Your task to perform on an android device: In the Triplt app, I need to Find Marroit Honolulu Hotel from Jan. 24, 2024 to Jan. 29, 2024.
Image 0: 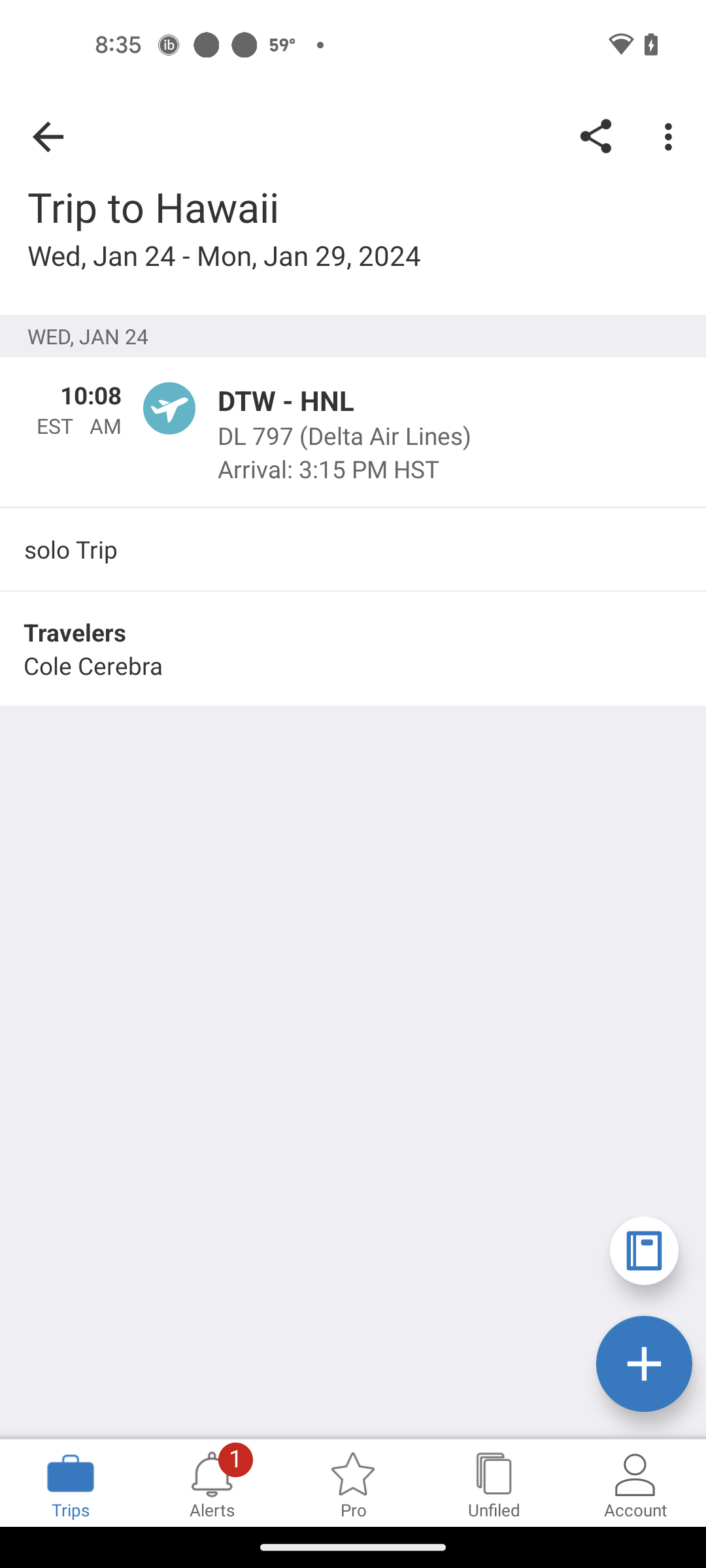
Click on the Plus icon
Step 0: click (644, 1364)
Image 1: 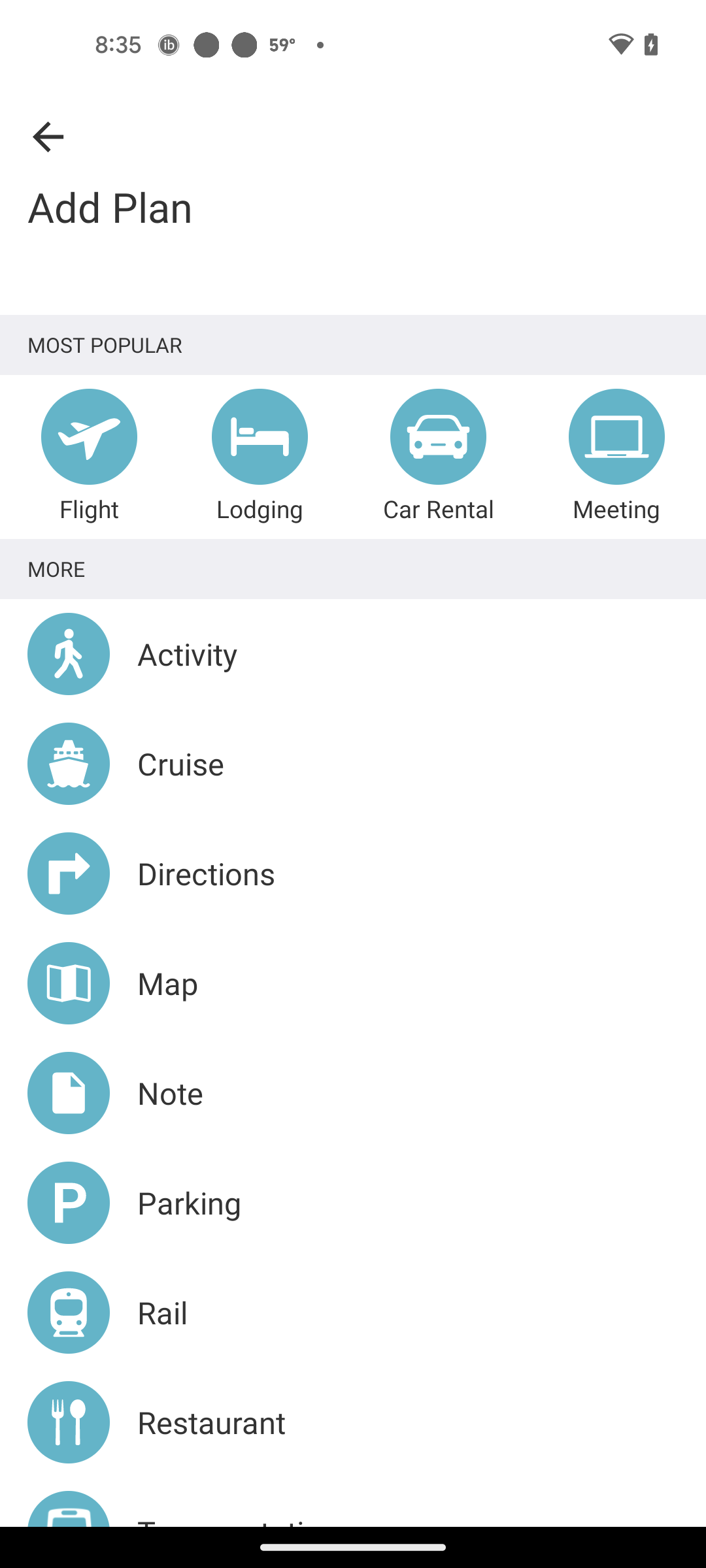
Go to the Lodging section
Step 1: click (235, 414)
Image 2: 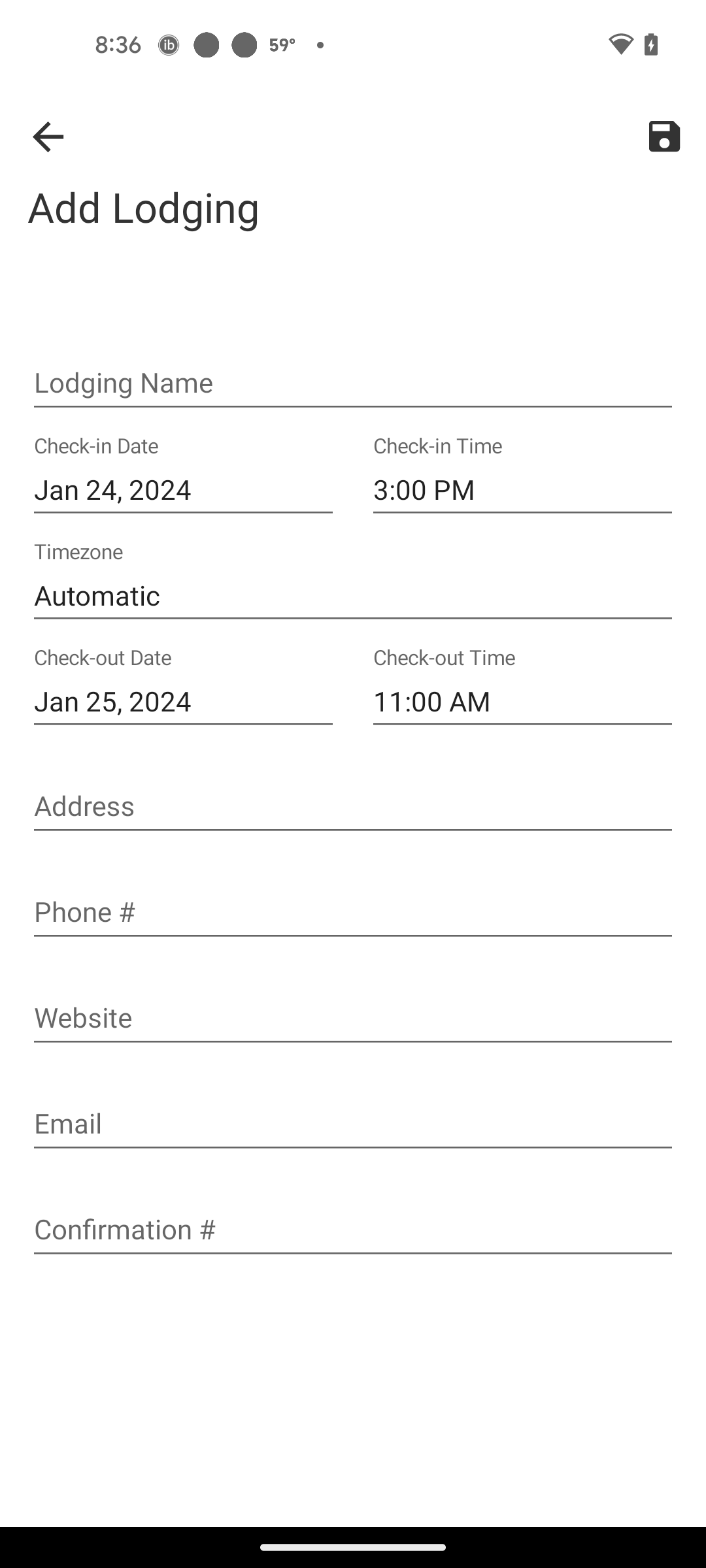
Click on the Lodging Name text bar
Step 2: click (353, 384)
Image 4: 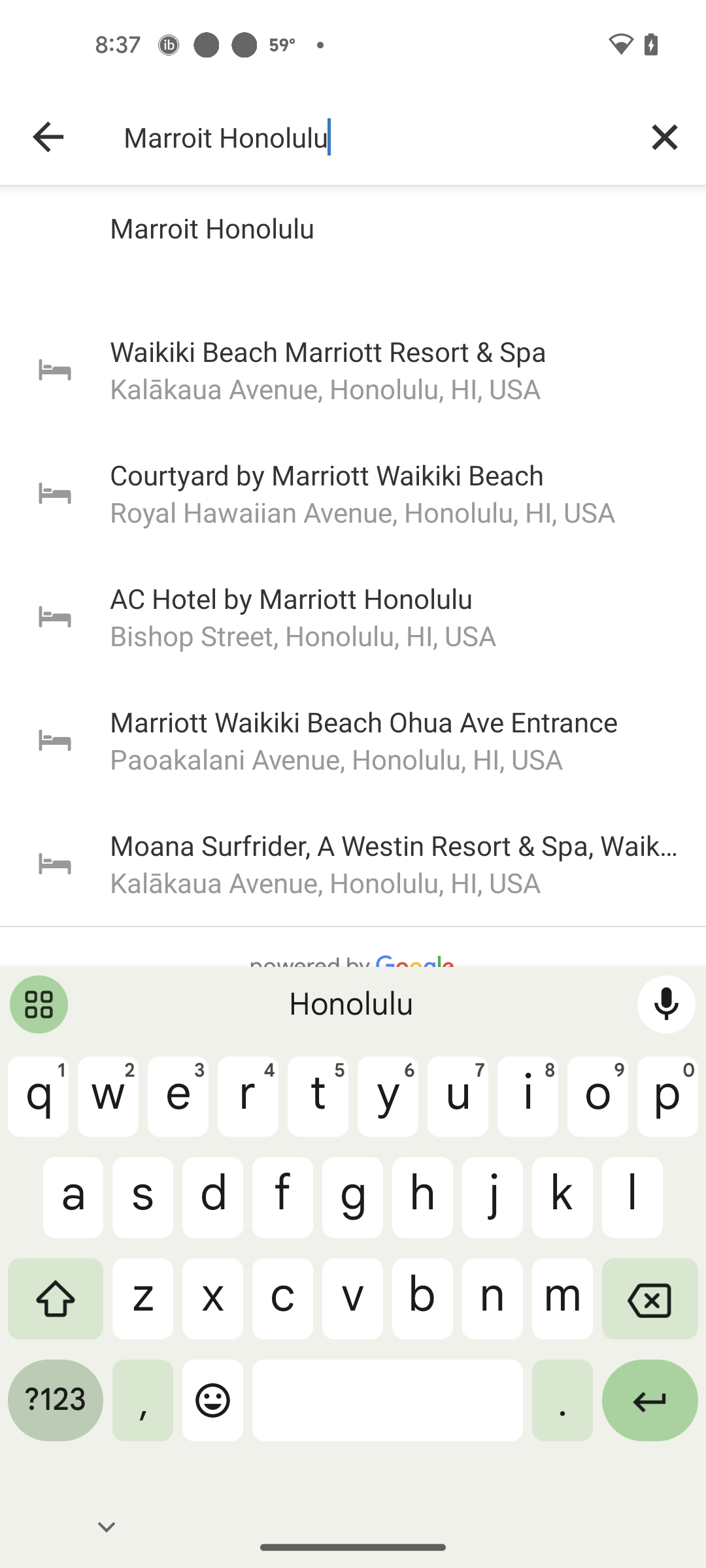
Select the Third search result
Step 4: click (303, 635)
Image 6: 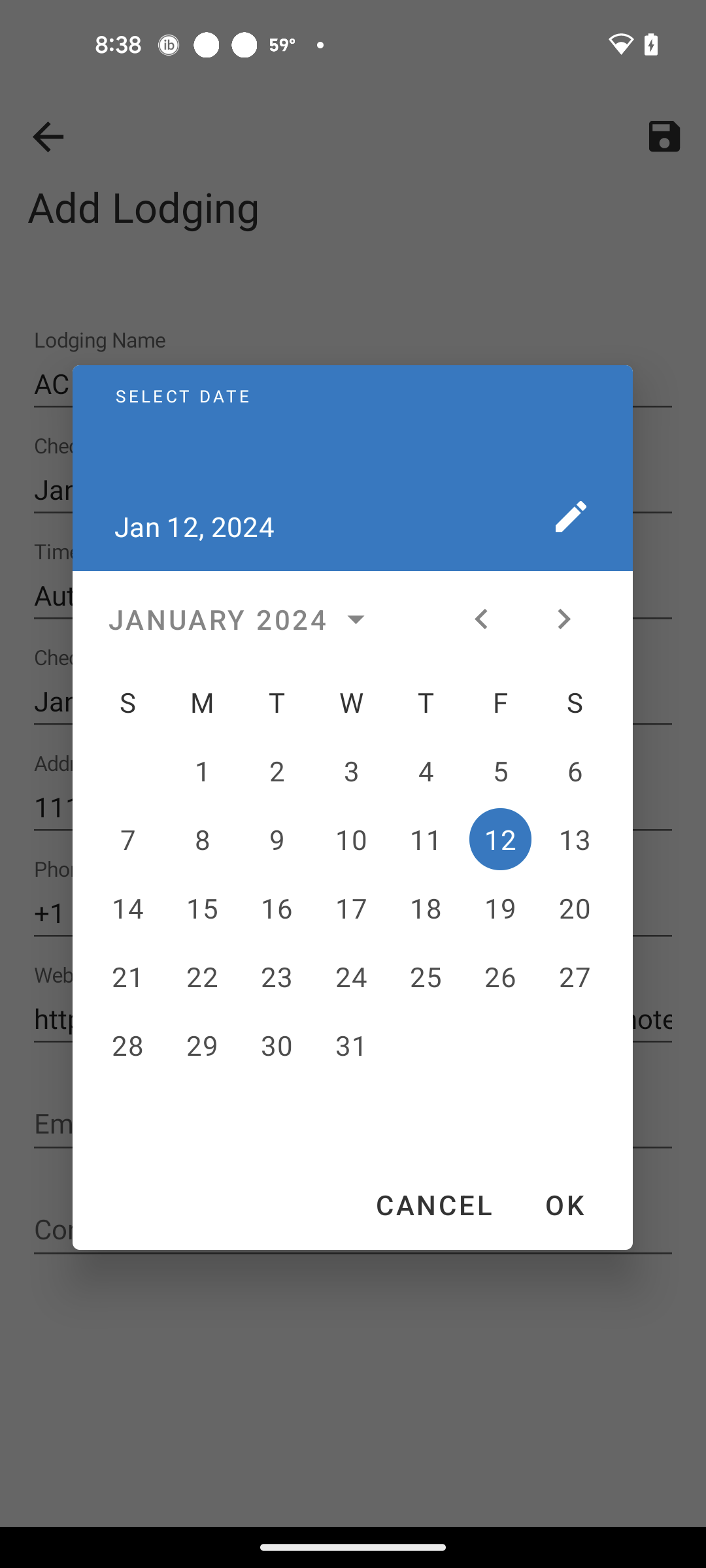
Select the Check-out Date Jan. 29, 2024
Step 6: click (202, 1045)
Image 7: 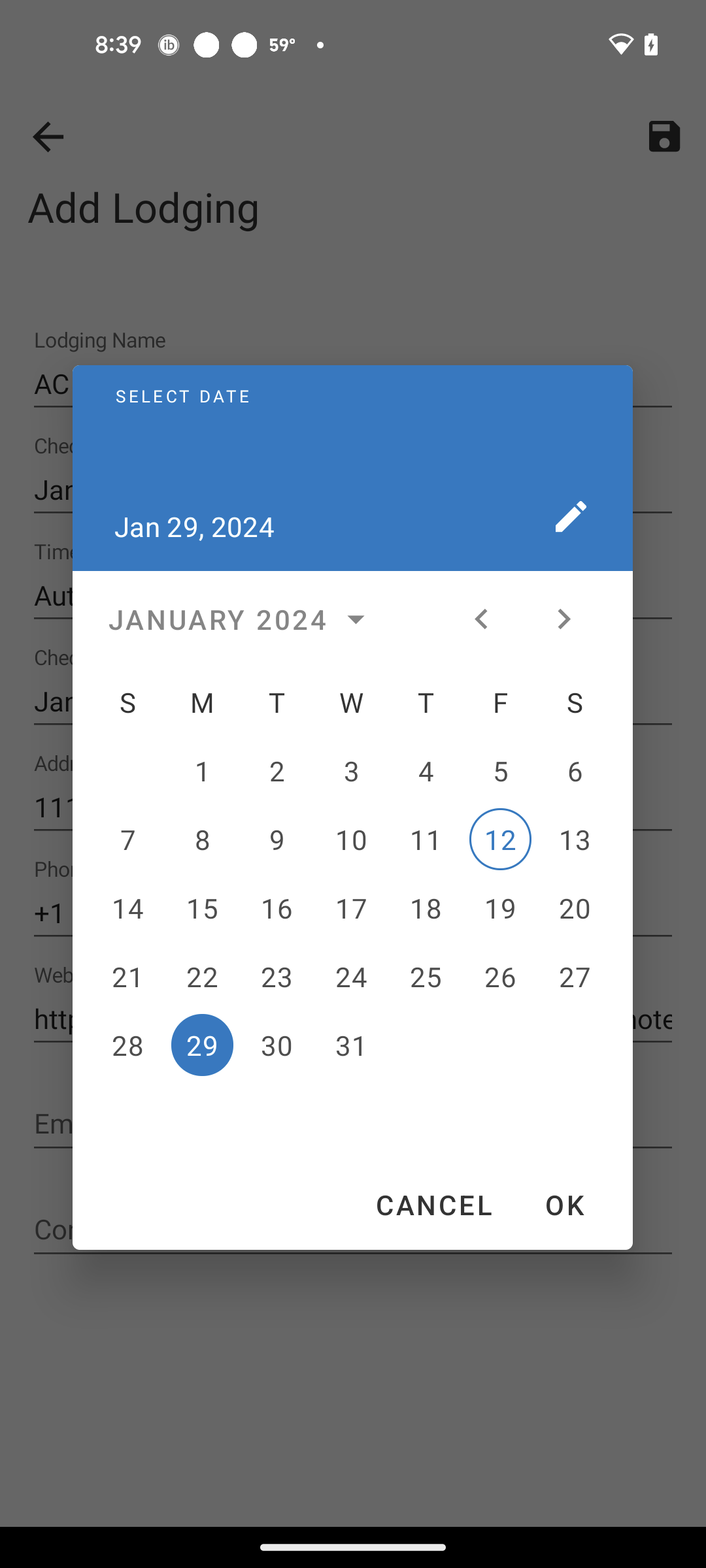
Click on the OK option
Step 7: click (564, 1204)
Image 8: 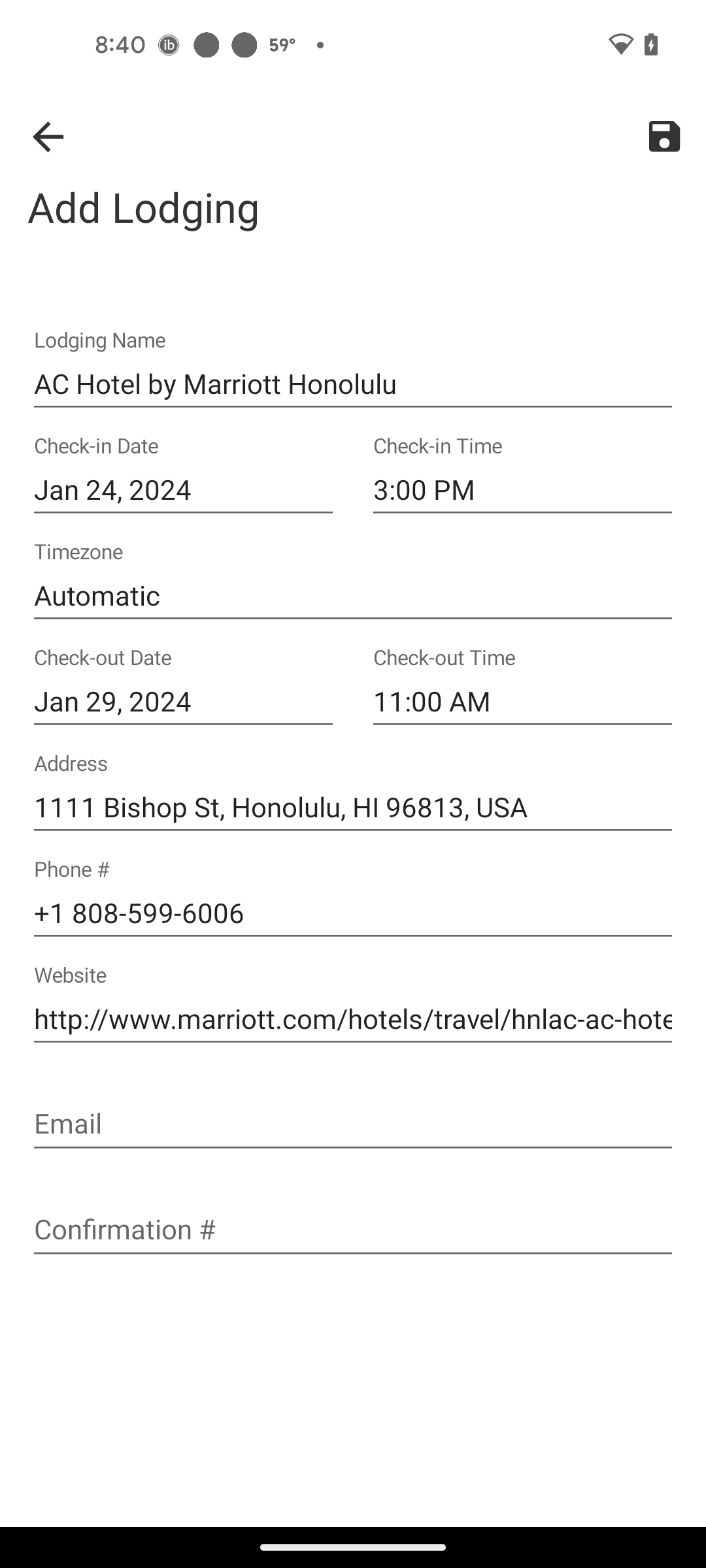
Click on the Save icon at the top right corner of the screen
Step 8: click (664, 137)